Your task to perform on an android device: Finds attaractions near my Home town "Dawson Creek, Canada" on the Maps app.
Image 0: 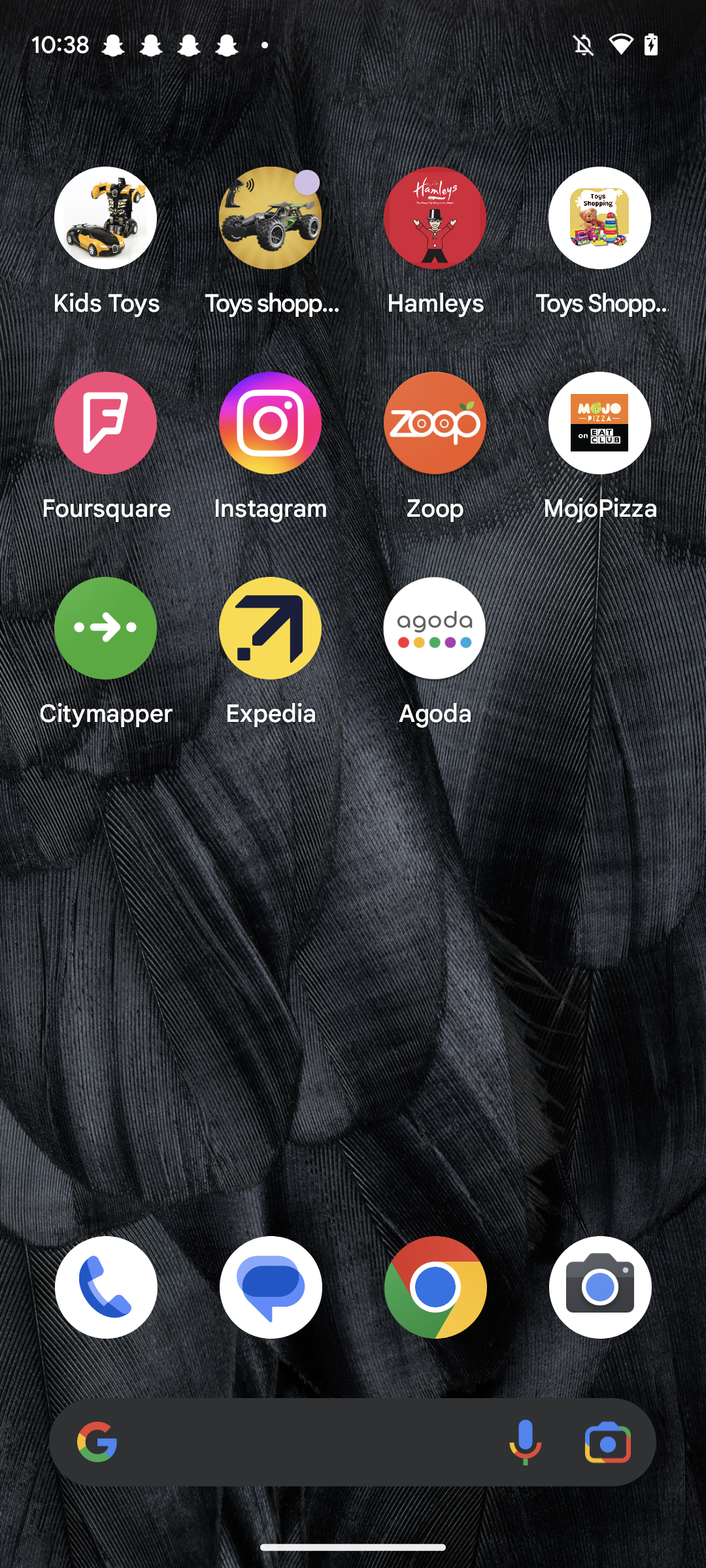
Open the Maps app.
Step 0: open app "Maps"
Image 1: 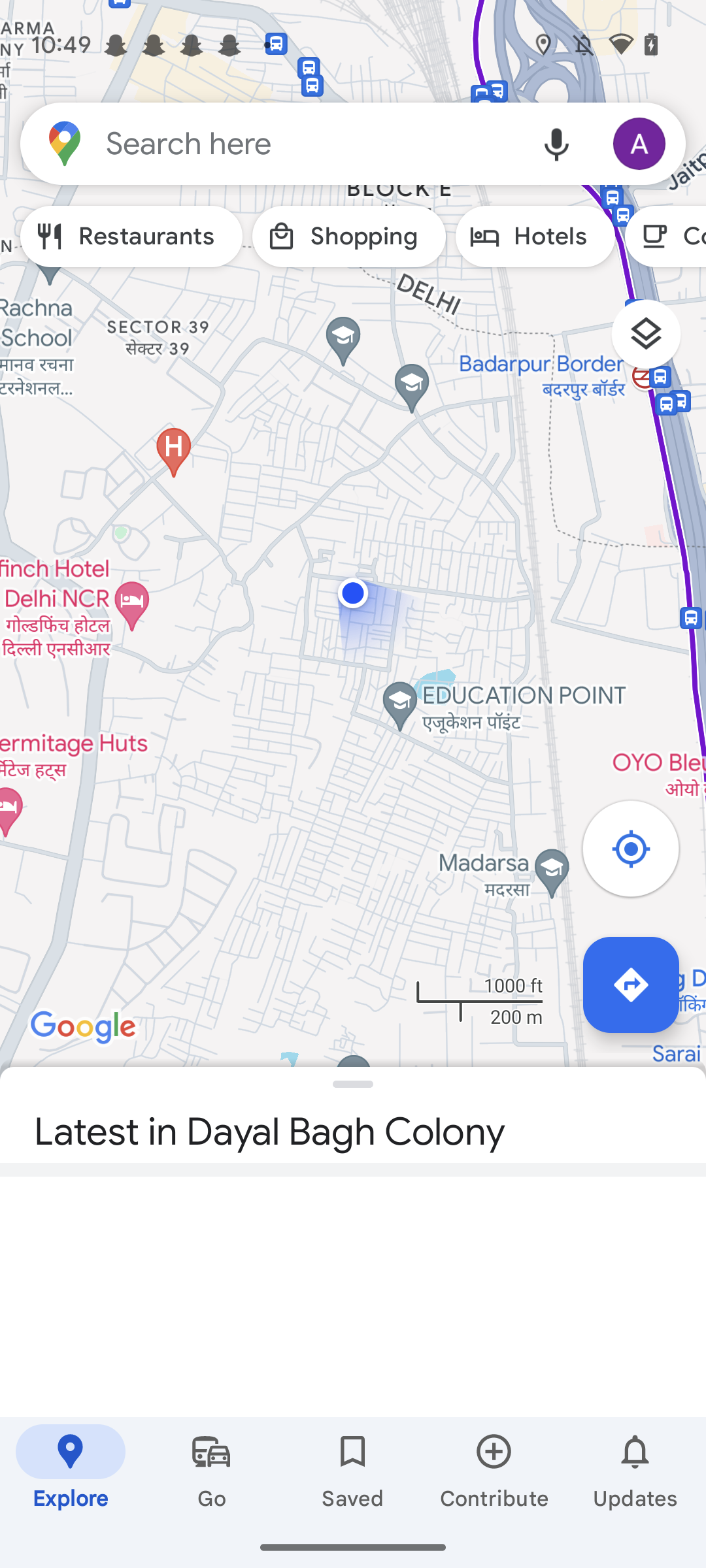
Click on the Search box at the top.
Step 1: click (311, 143)
Image 2: 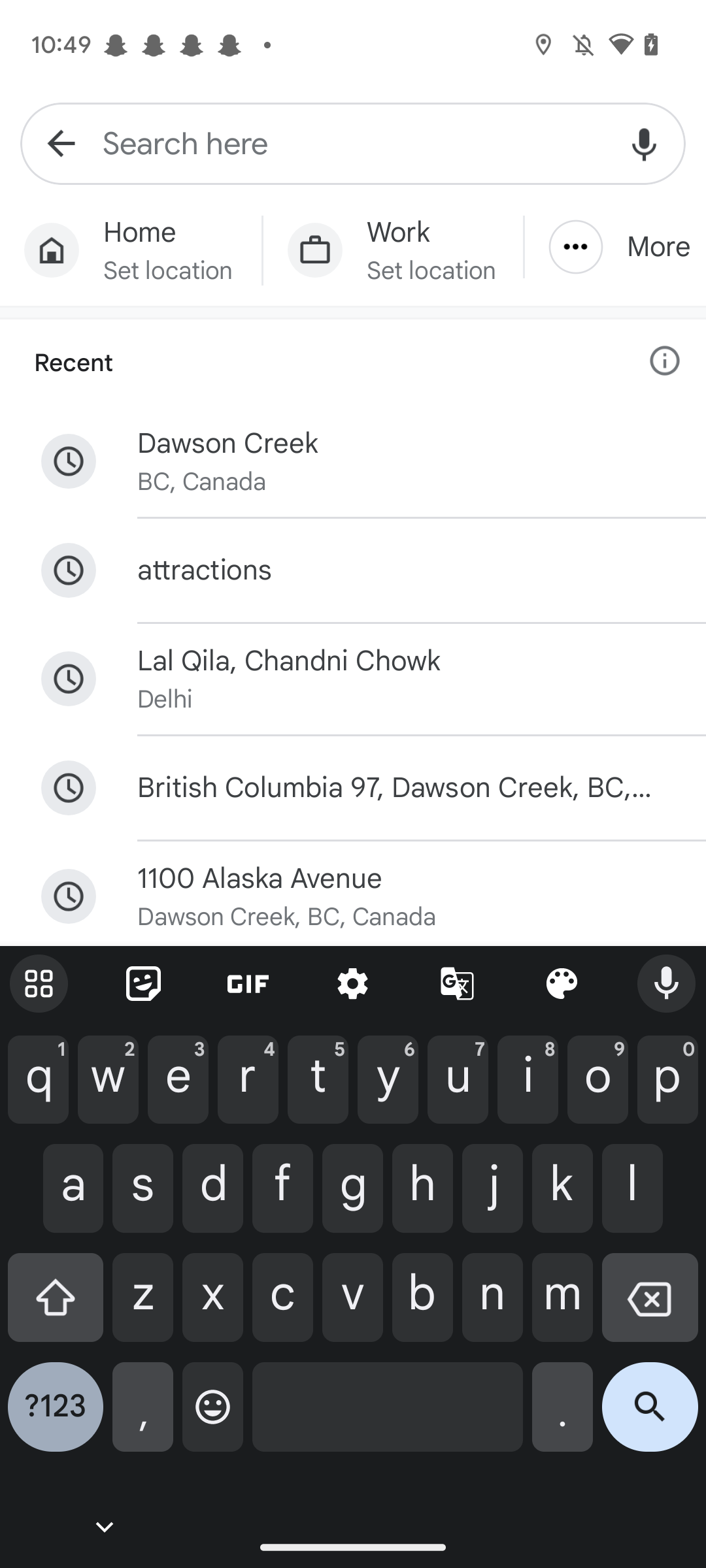
Type Dawson Creek in the Search box.
Step 2: type "Dawson Creek"
Image 3: 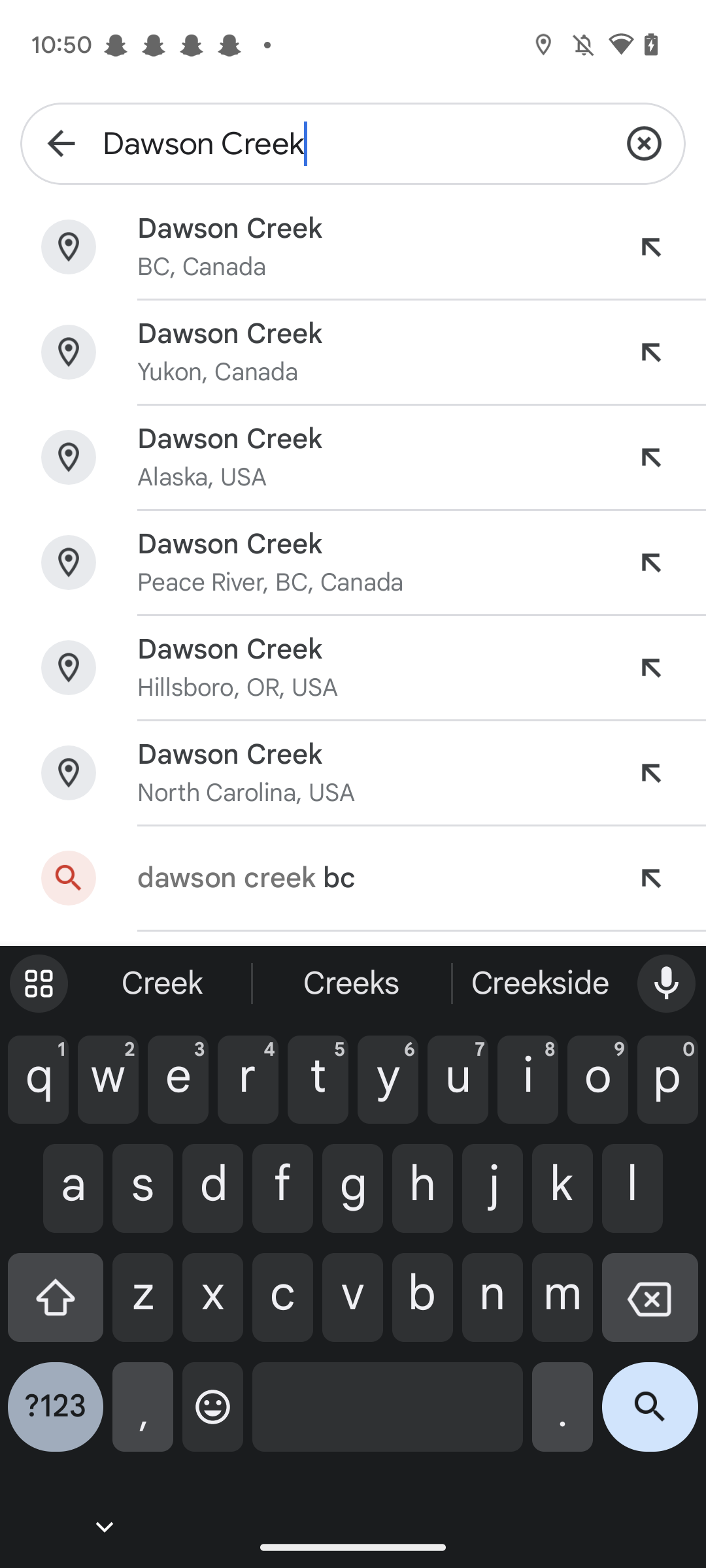
Click on the First option "Dawson Creek, canada.
Step 3: click (229, 229)
Image 4: 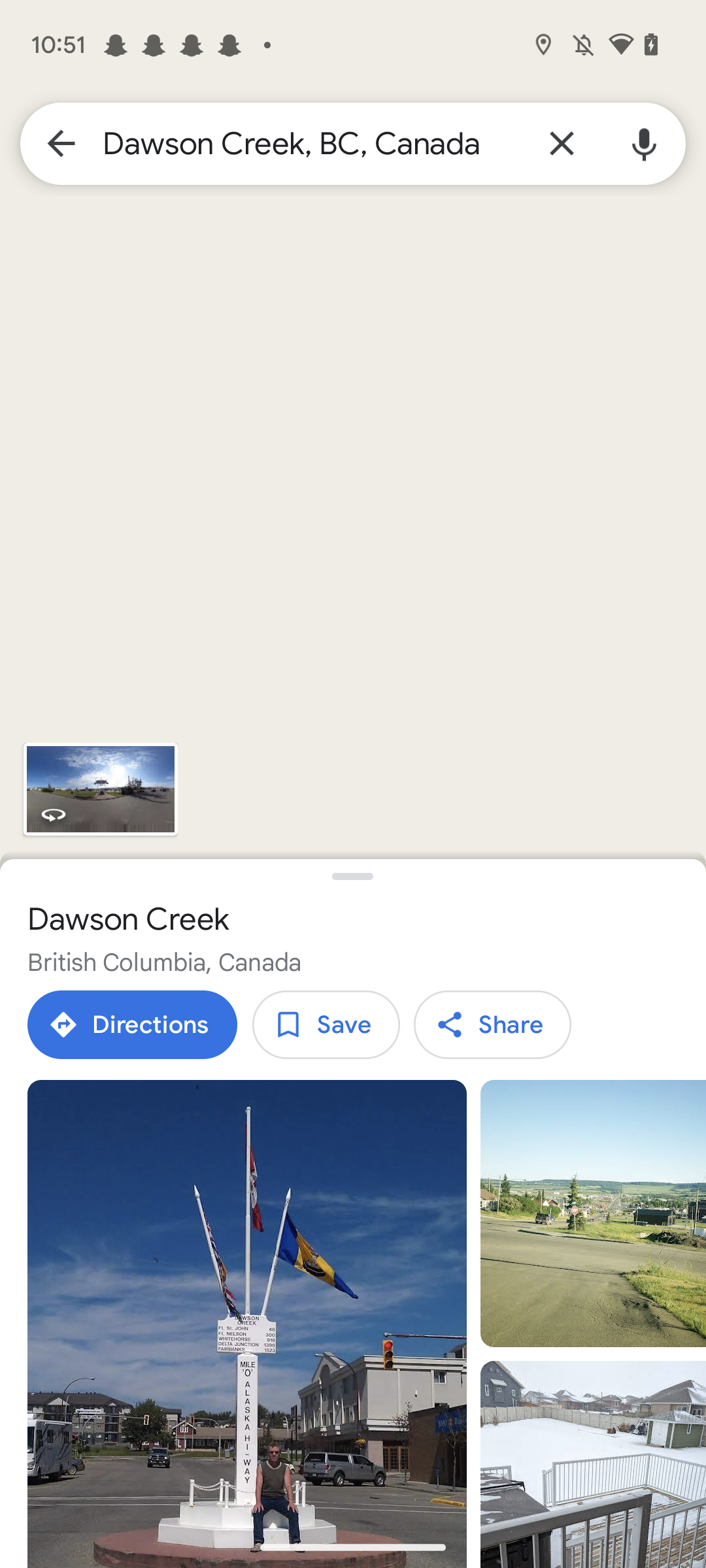
Scroll up
Step 4: scroll down
Image 5: 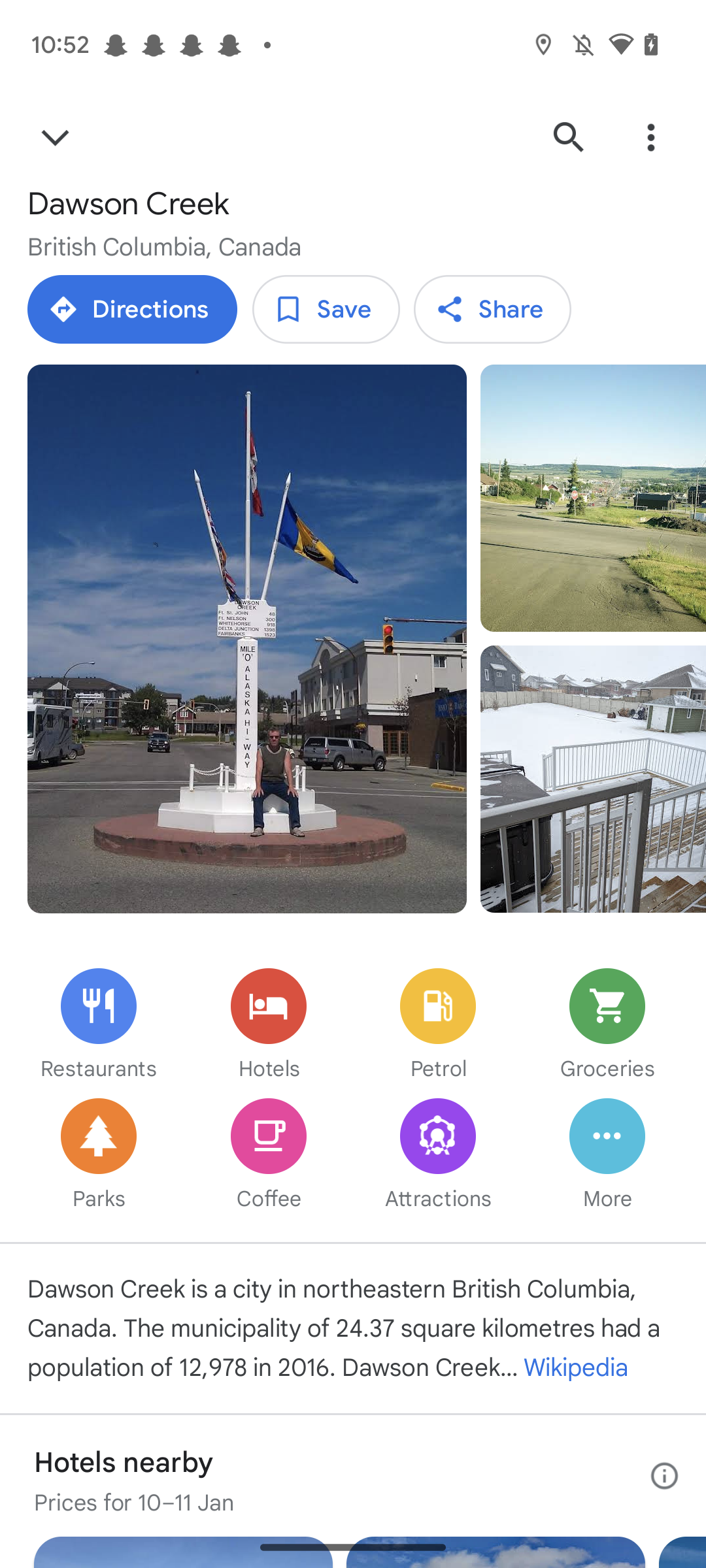
Click on the Attractions tab.
Step 5: click (431, 1135)
Image 6: 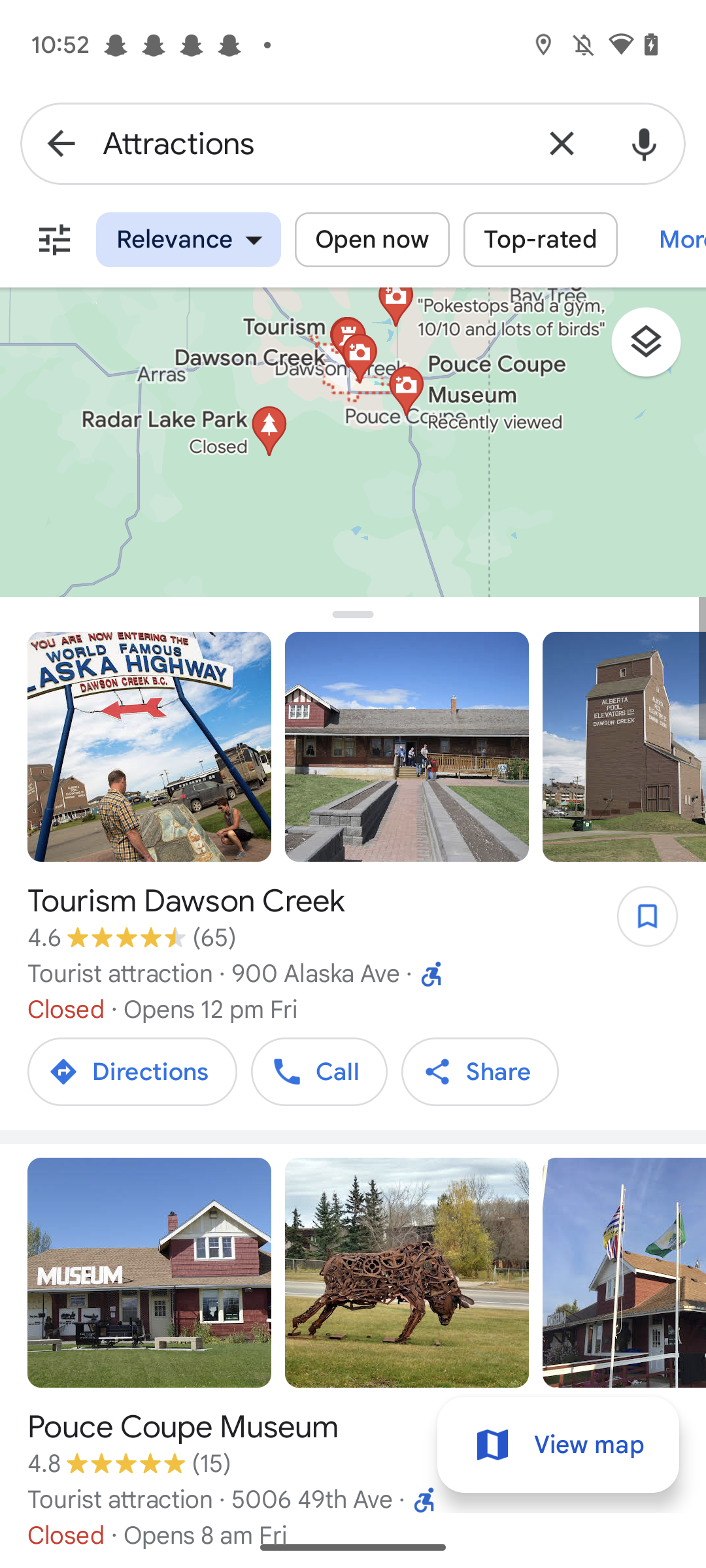
Scroll up
Step 6: scroll down